Your task to perform on an android device: I want to share some Audio files to Cole but before that I want to check how do i sound , Record an Audio in the Voice Recorder app
Image 0: 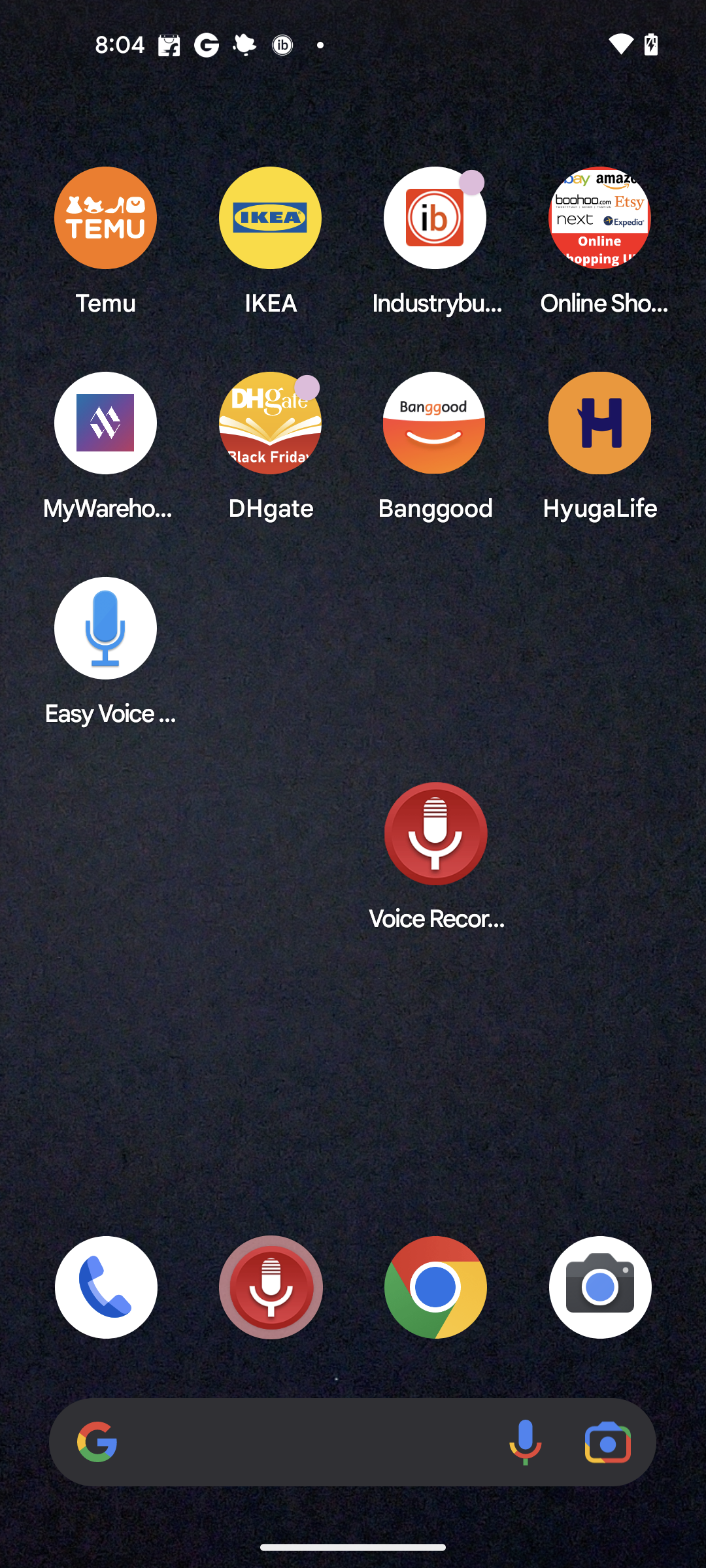
Open the Voice Recorder app
Step 0: open app "Voice Recorder"
Image 1: 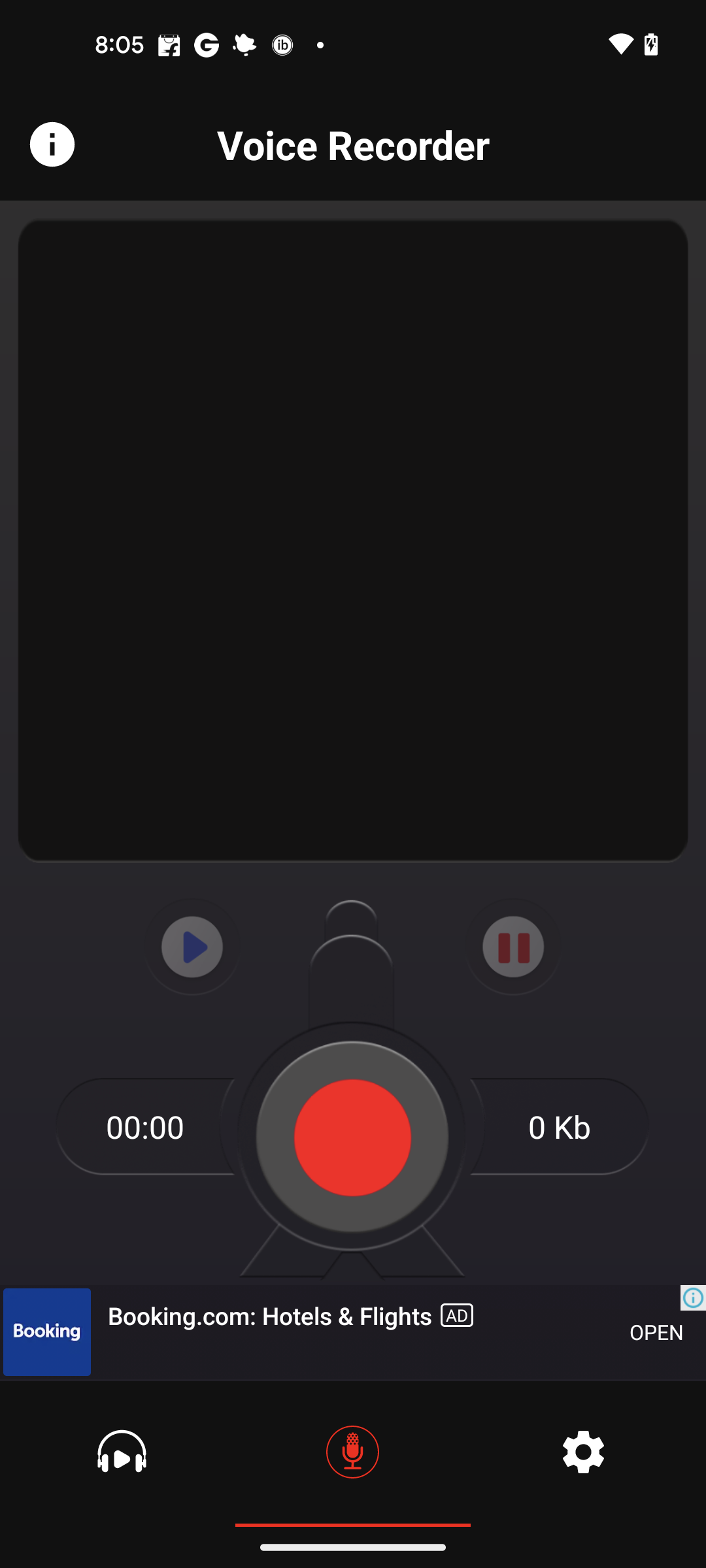
Click on the red start button
Step 1: click (339, 1155)
Image 2: 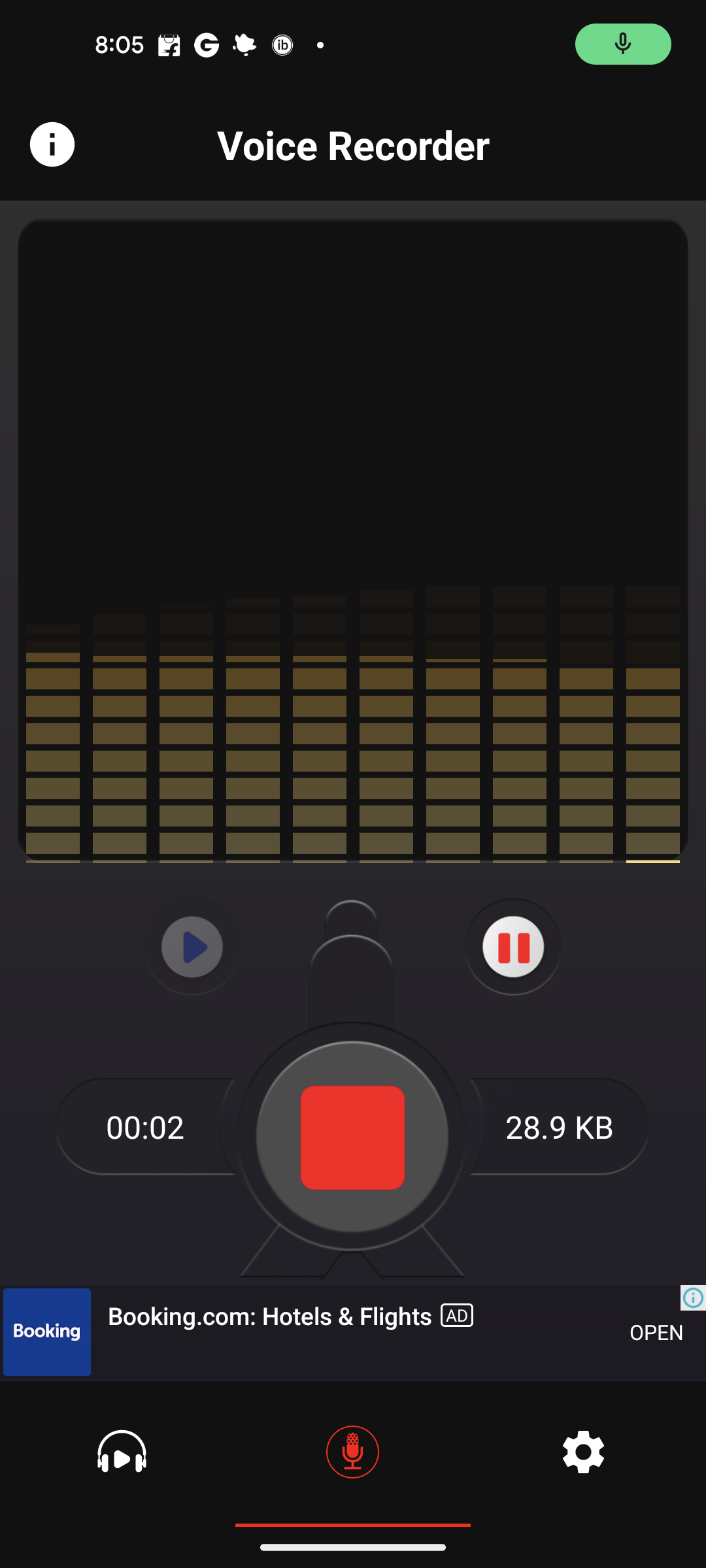
Stop the recording.
Step 2: click (339, 1137)
Image 3: 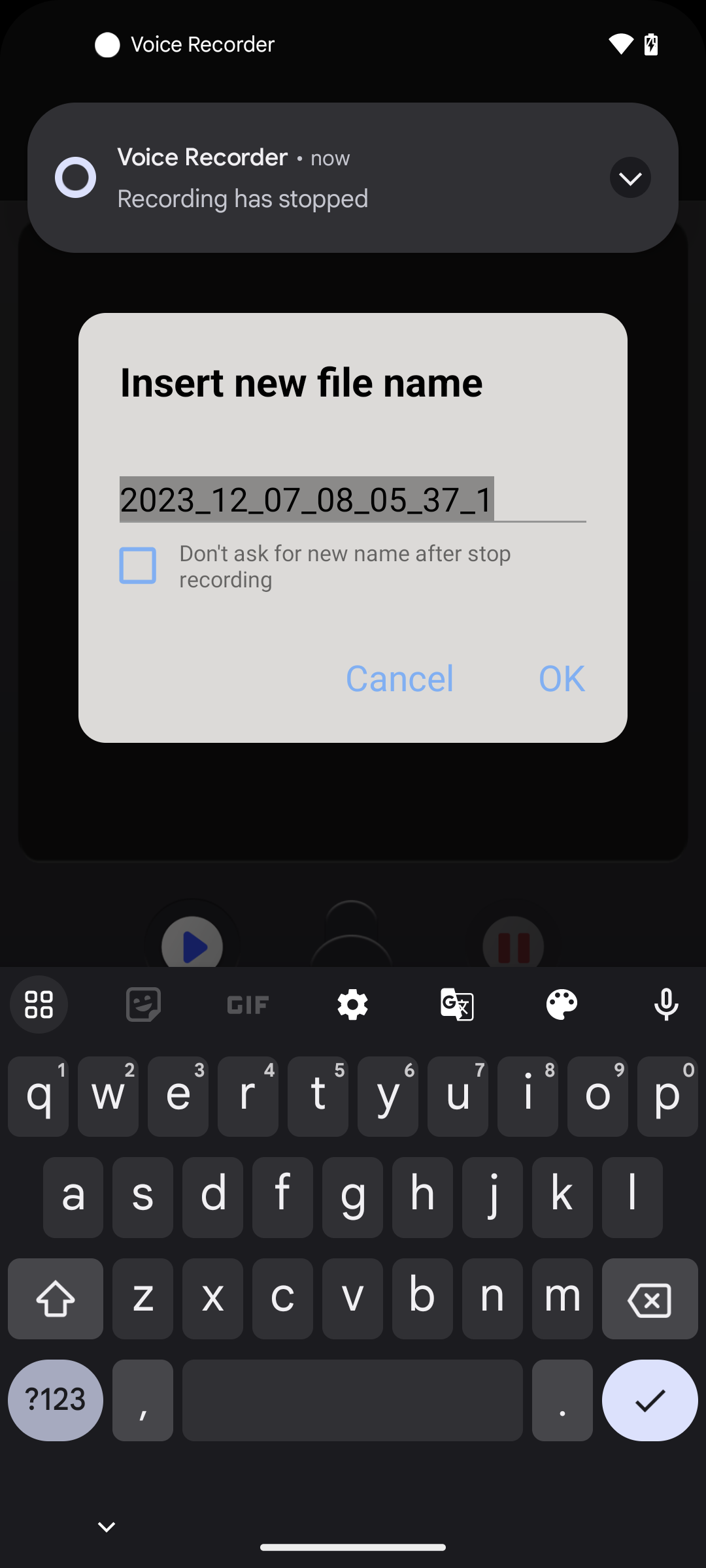
Click on the OK button in the pop up
Step 3: click (562, 677)